Your task to perform on an android device: Go to the Kitchen Stories app and browse for a spaghetti recipe in the pasta category.
Image 1: 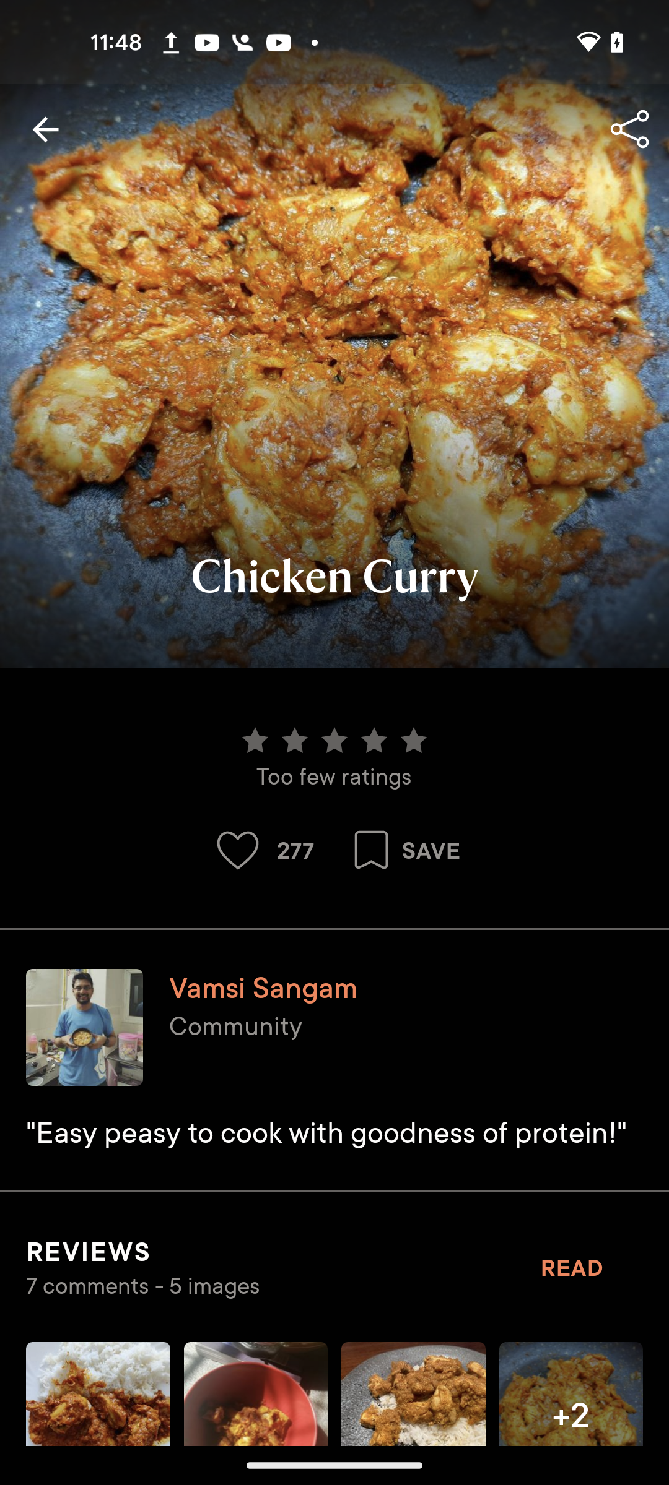
Go back to previous page 
Step 1: click (45, 129)
Image 2: 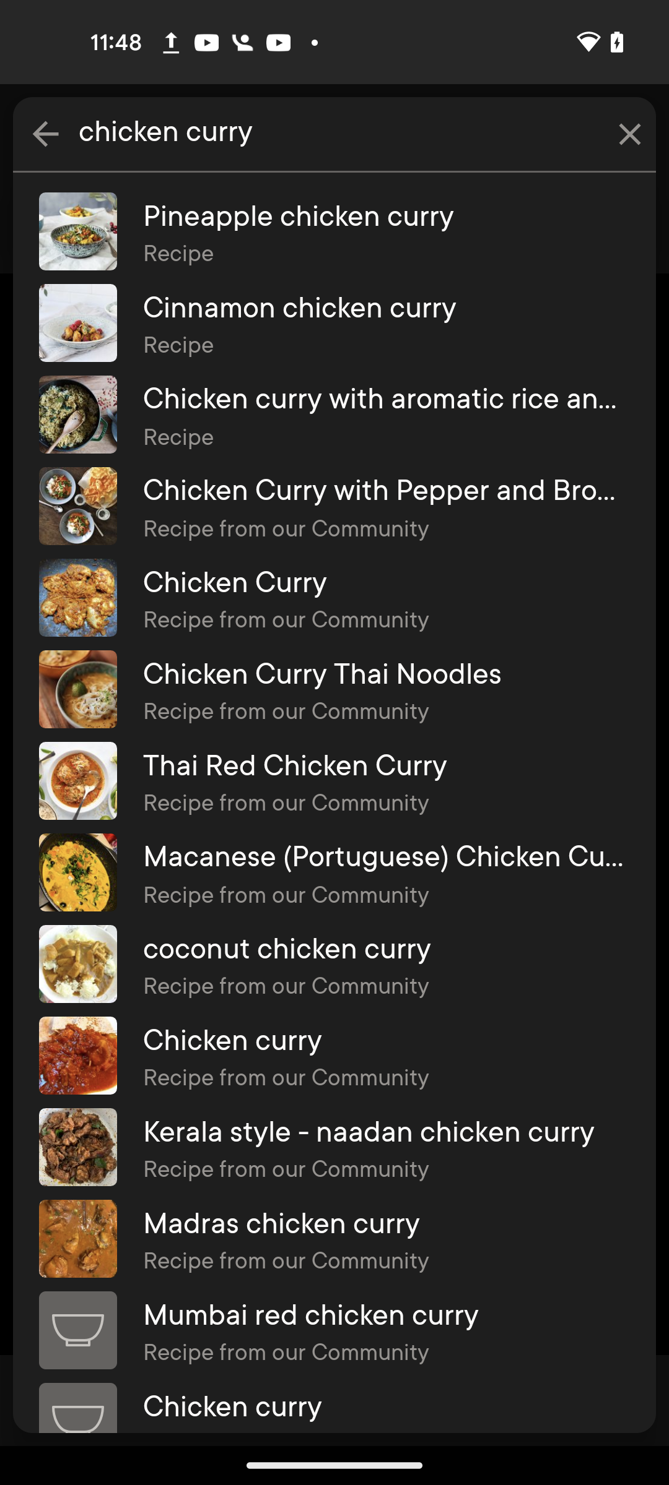
Go back to previous page 
Step 2: click (46, 134)
Image 3: 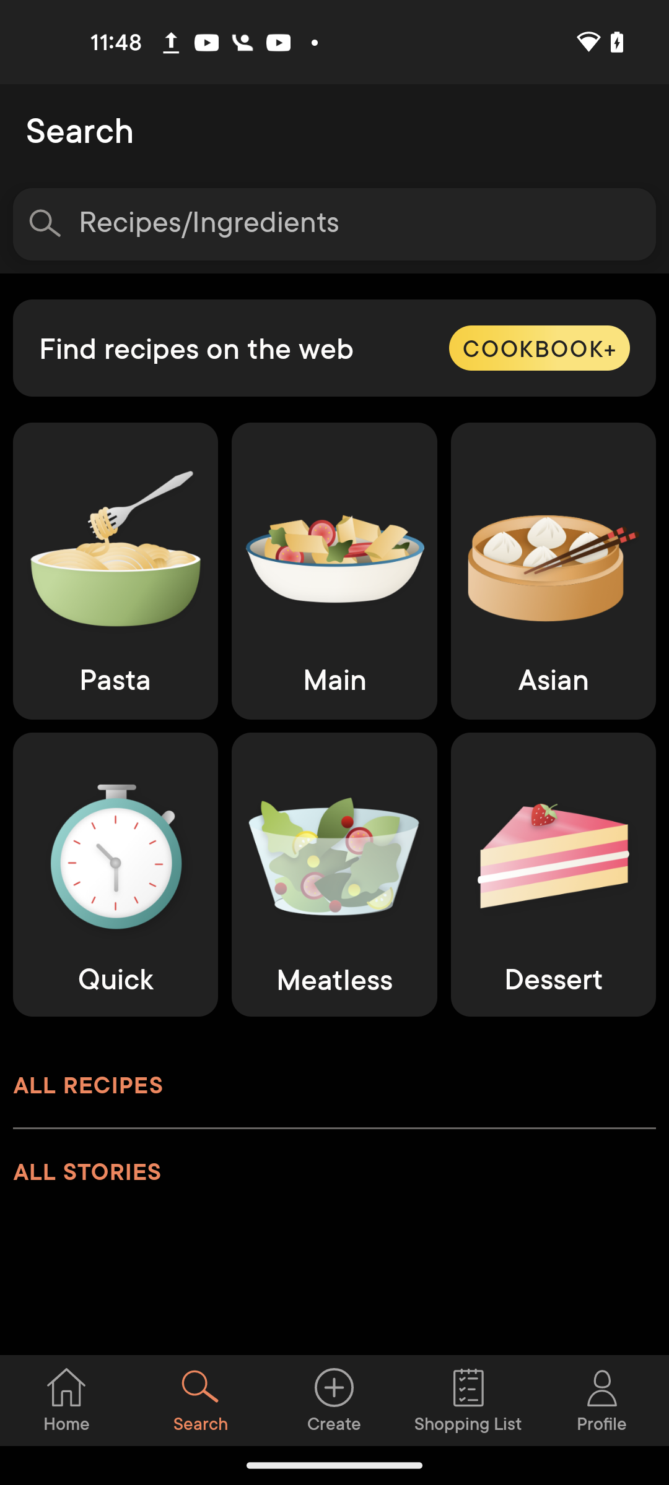
Go to the pasta category
Step 3: click (115, 570)
Image 5: 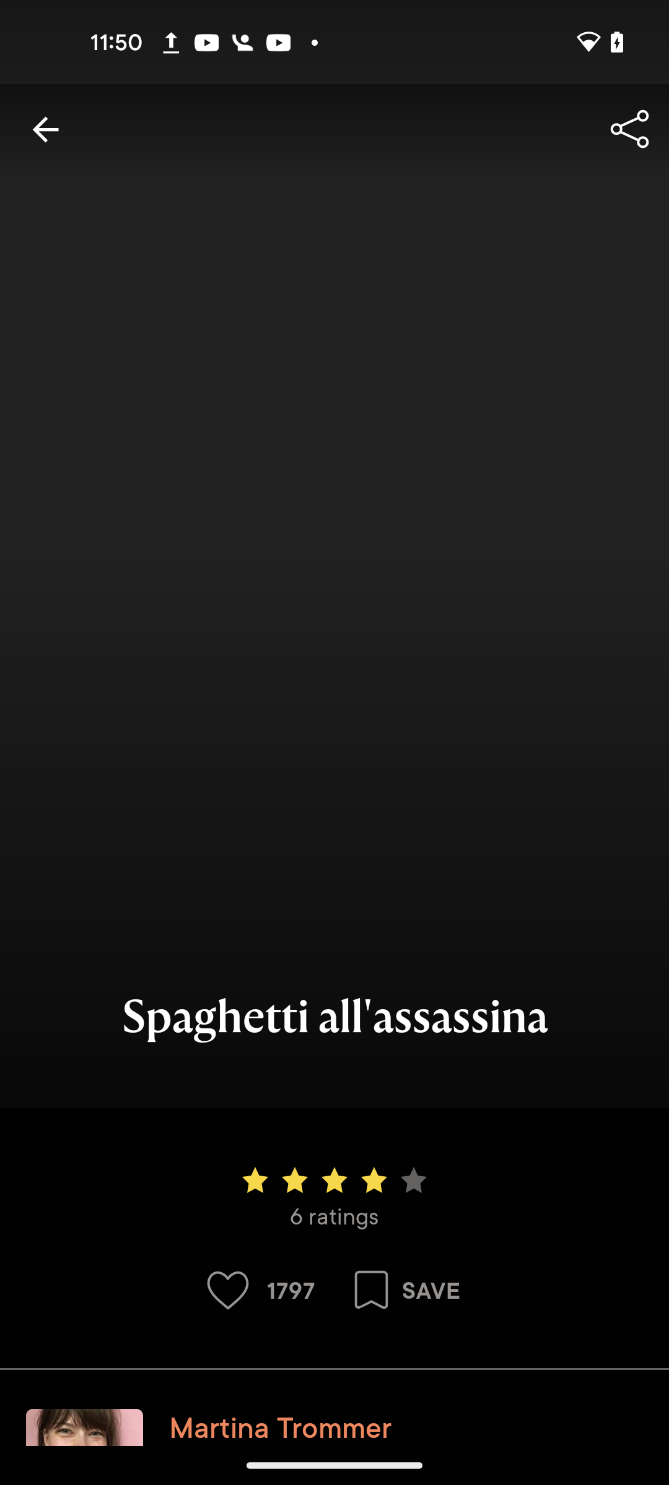
Select the first result 
Step 5: wait